Your task to perform on an android device: Change the holiday color to grape in the settings of the calendar app.
Image 0: 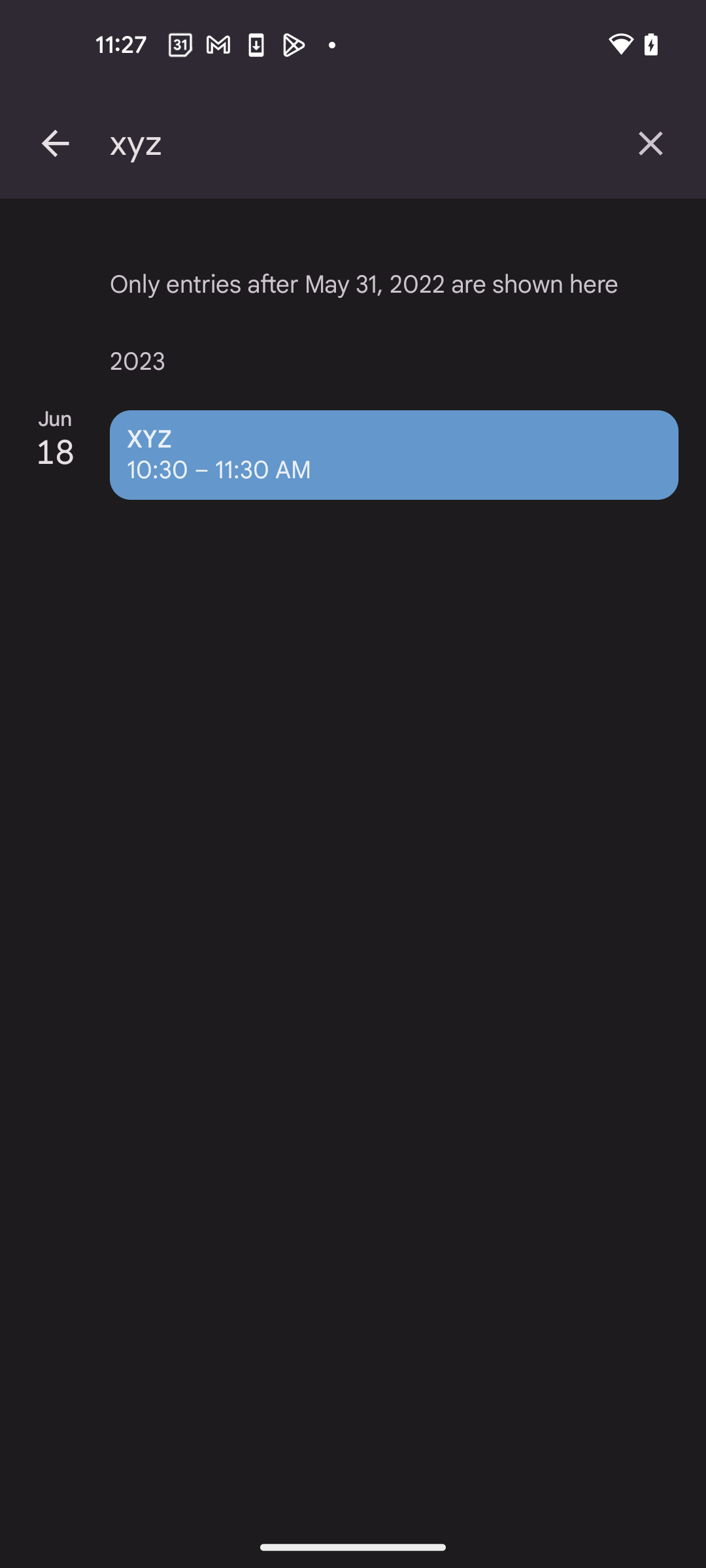
Go back to the previous screen
Step 0: press back button
Image 1: 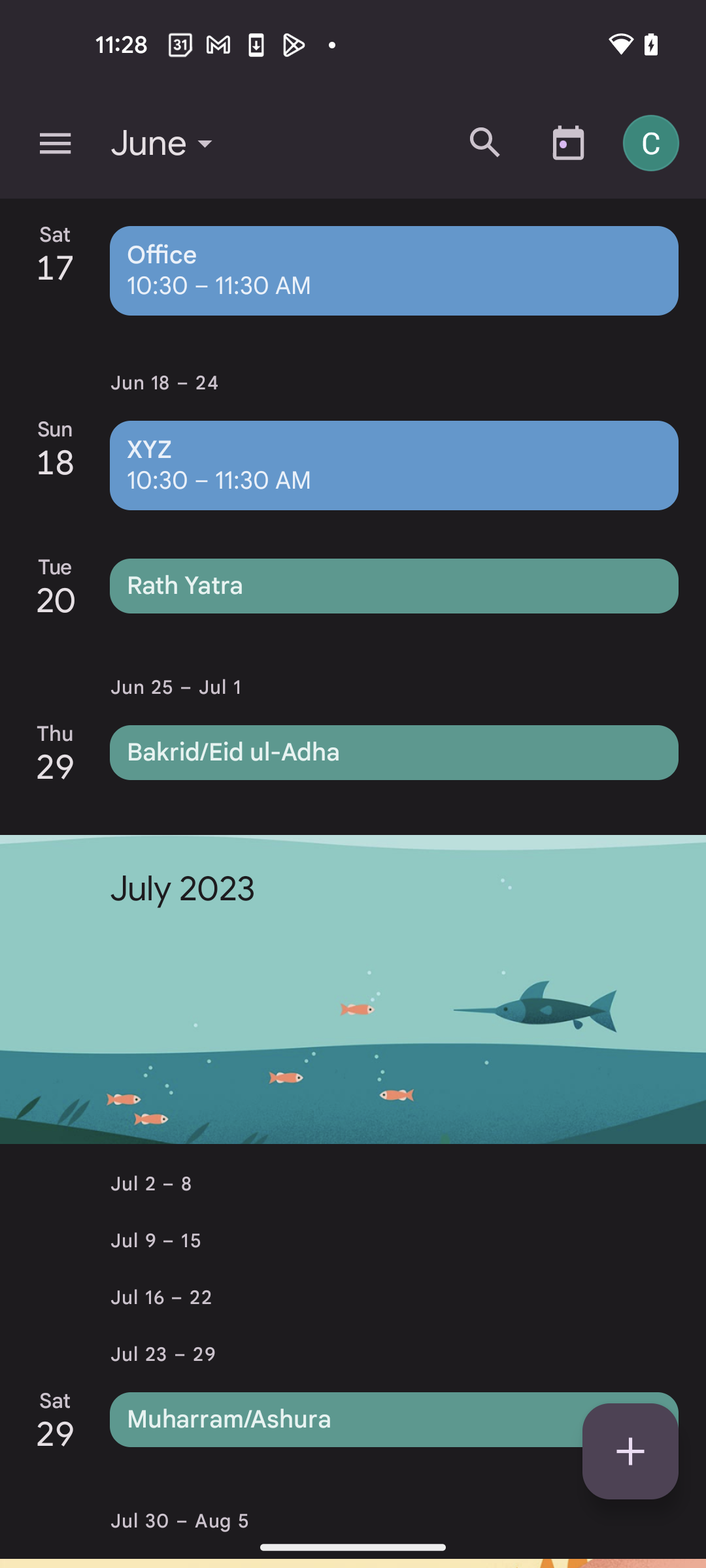
Click on three lines at the top left corner
Step 1: click (55, 143)
Image 2: 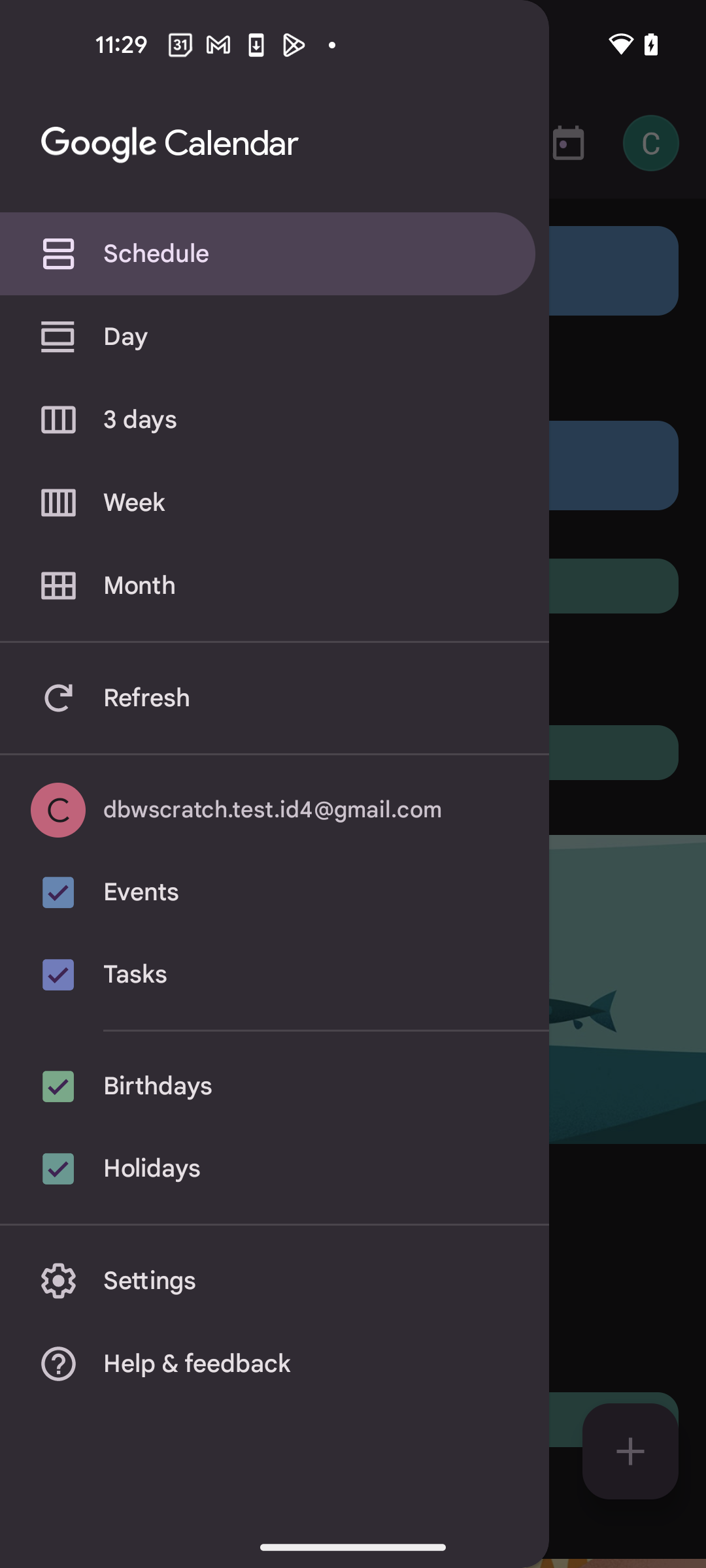
Go to the Settings
Step 2: click (408, 1296)
Image 3: 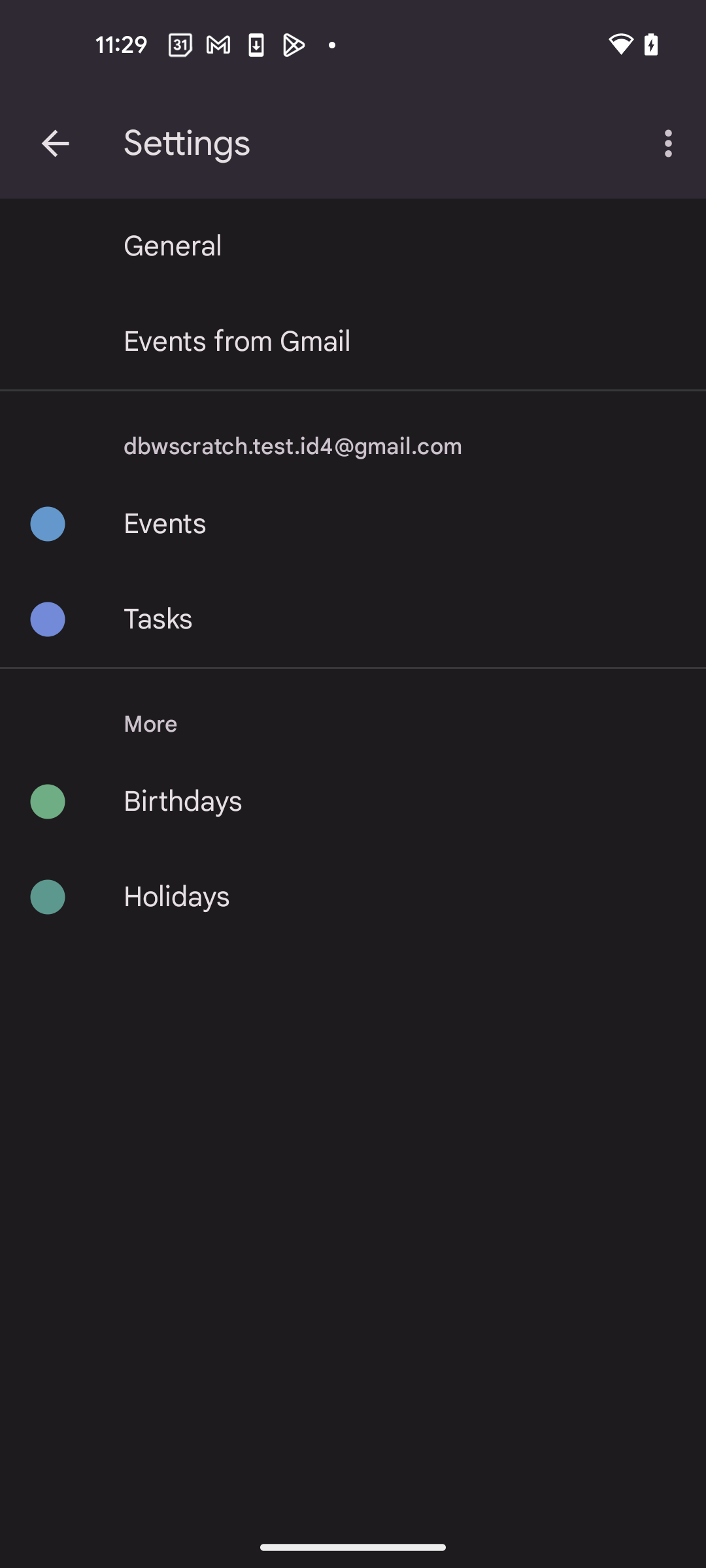
Click on Holidays settings
Step 3: click (401, 897)
Image 4: 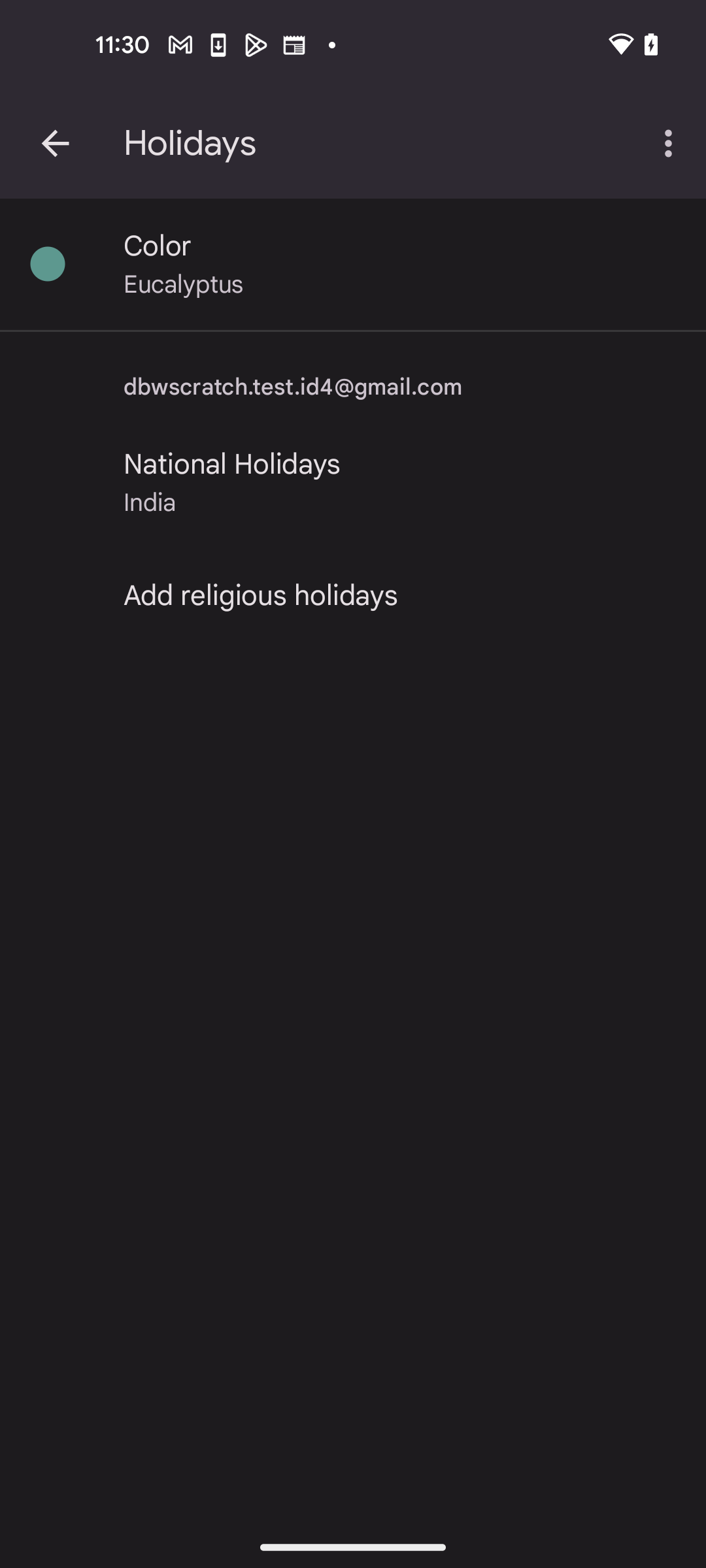
Click on Color option
Step 4: click (401, 264)
Image 5: 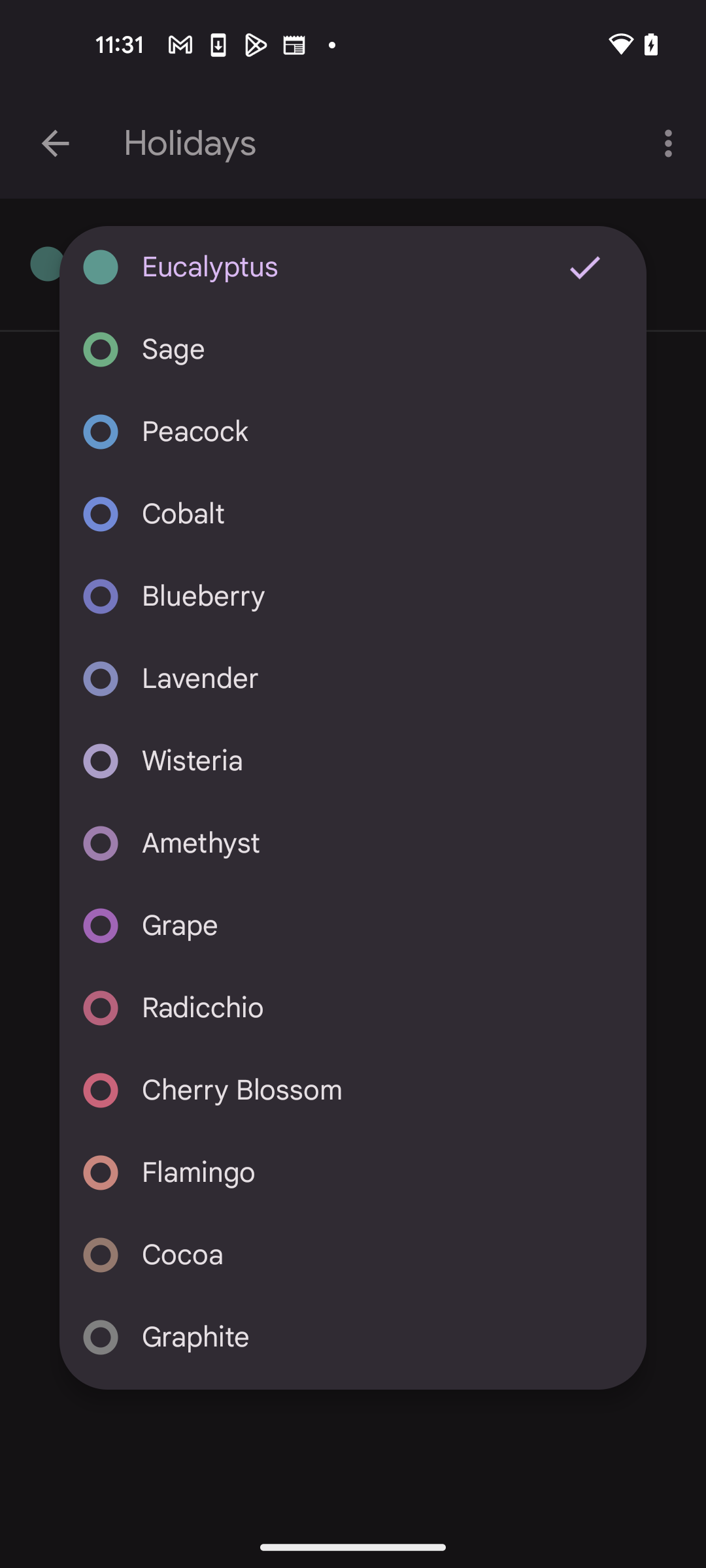
Select Grape color
Step 5: click (394, 926)